Your task to perform on an android device: I want to export all my contacts to Device, so export all contacts to device in the Contacts app.
Image 0: 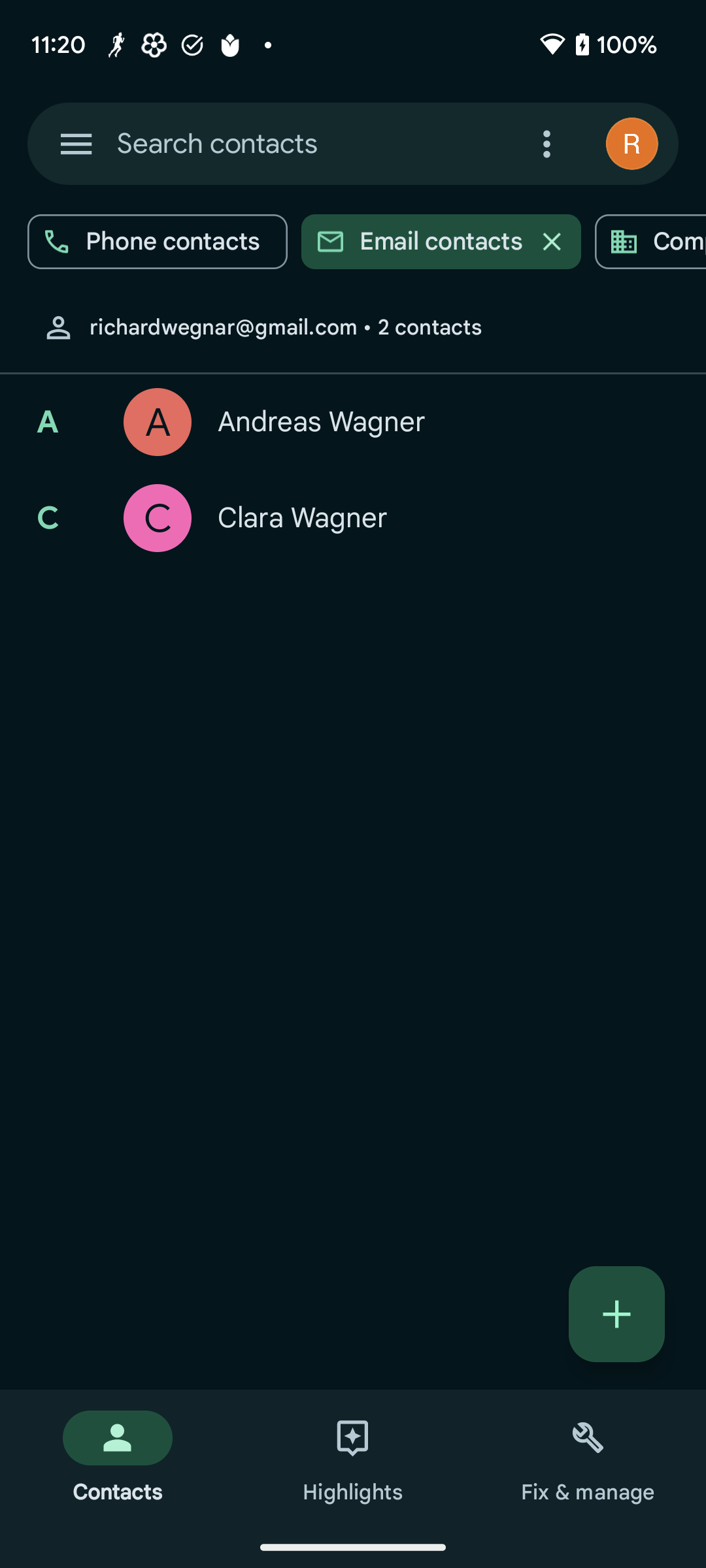
Click on the Fix & manage tab at the bottom right corner of the screen to view the export option.
Step 0: click (588, 1458)
Image 1: 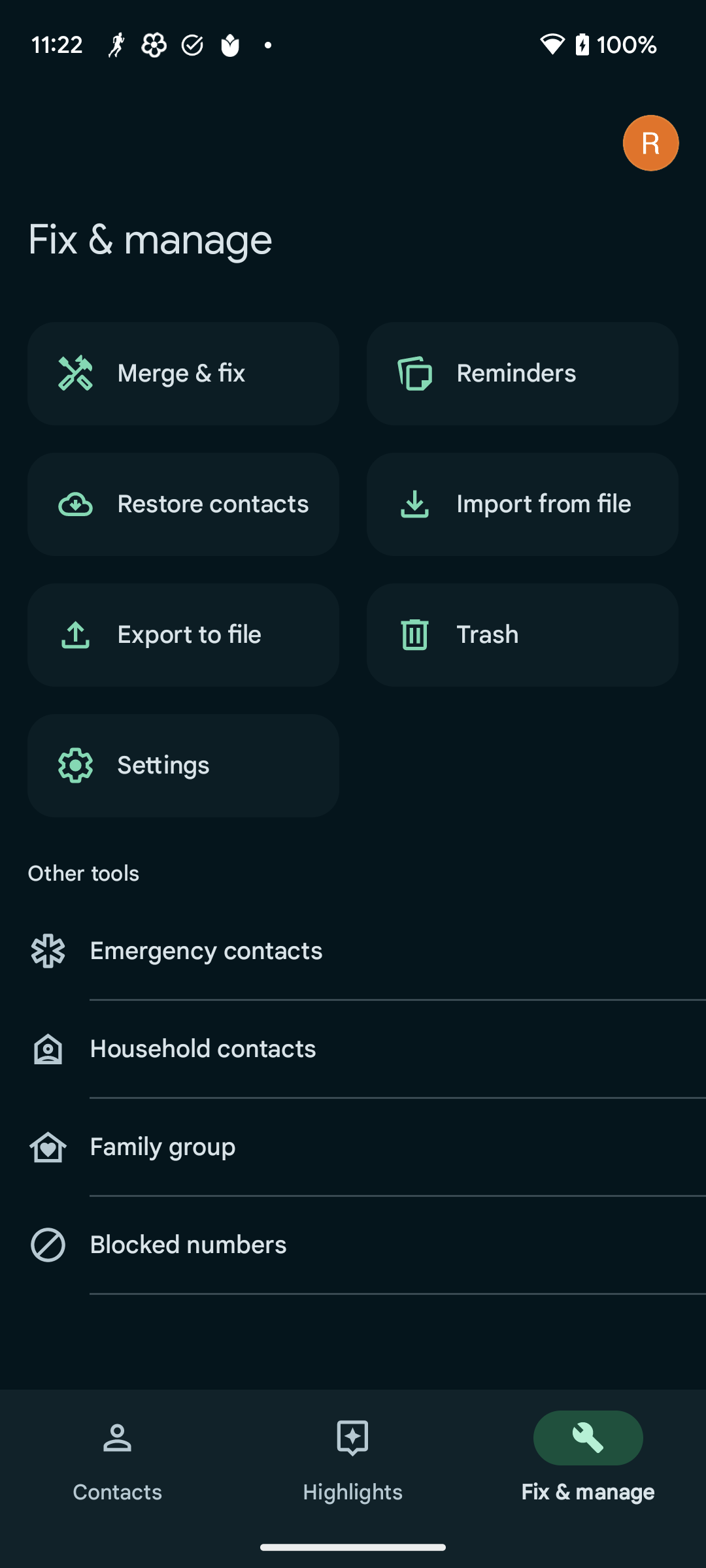
Click on the Export to file option to export my contacts.
Step 1: click (183, 635)
Image 2: 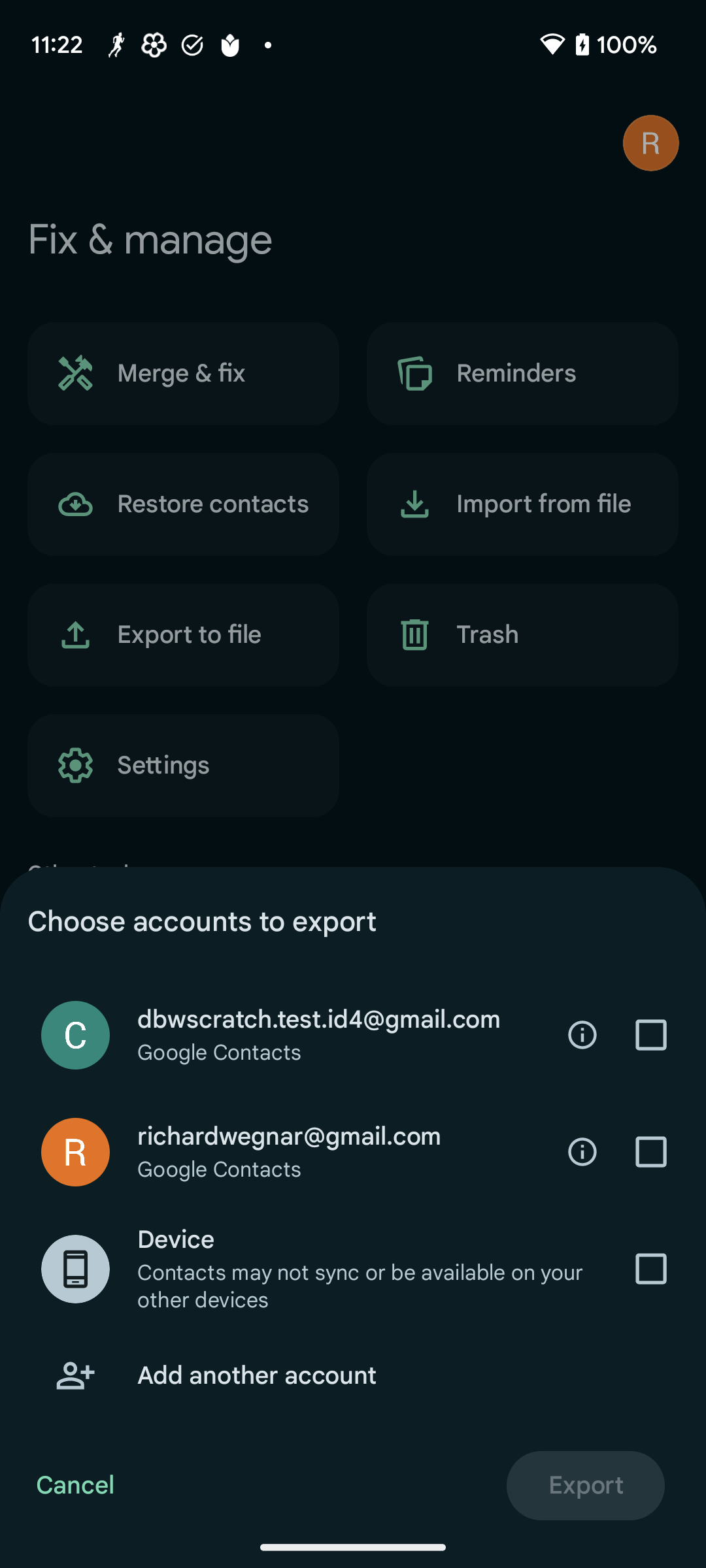
Click on the check box of the Device option to export contacts to device.
Step 2: click (650, 1269)
Image 3: 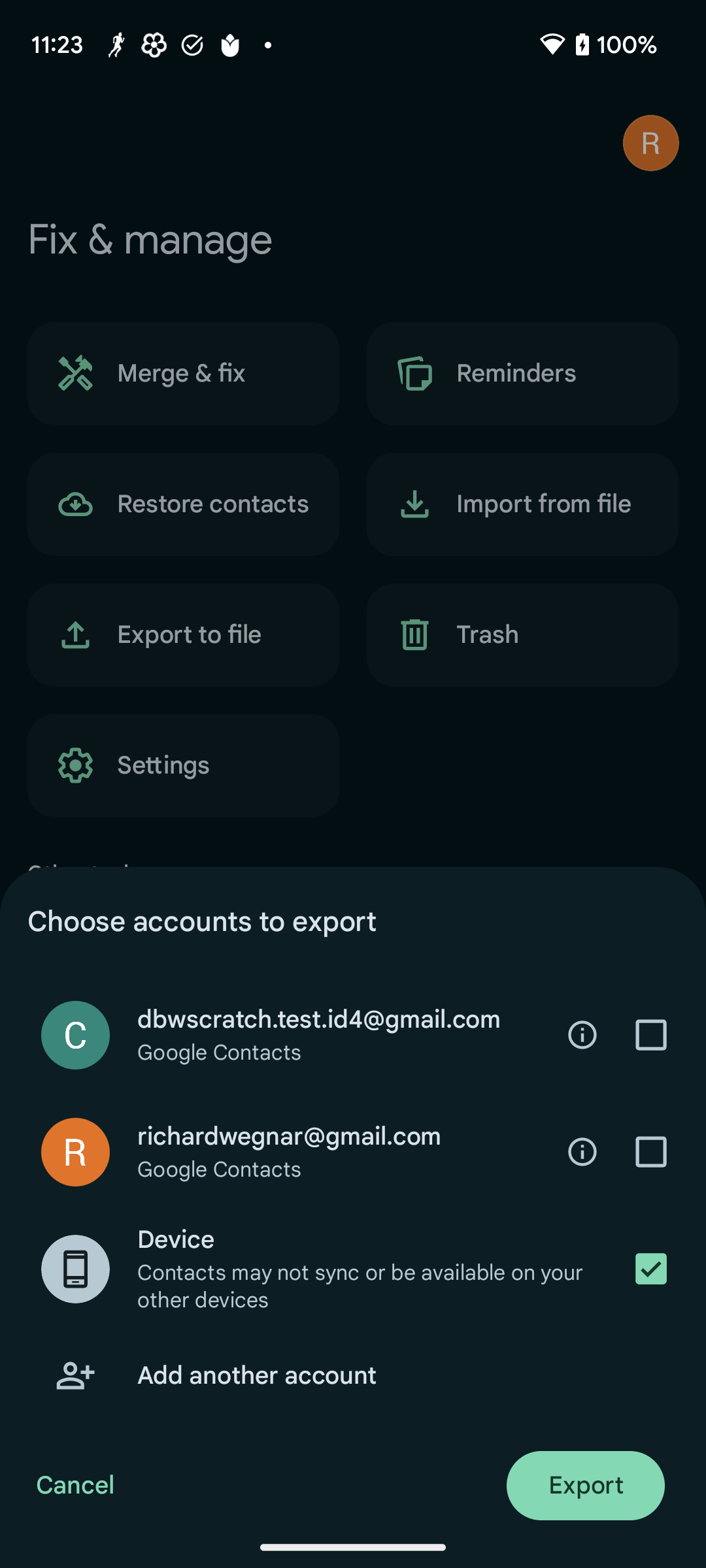
Click on the Export button at the bottom right corner of the screen to export contacts.
Step 3: click (586, 1485)
Image 4: 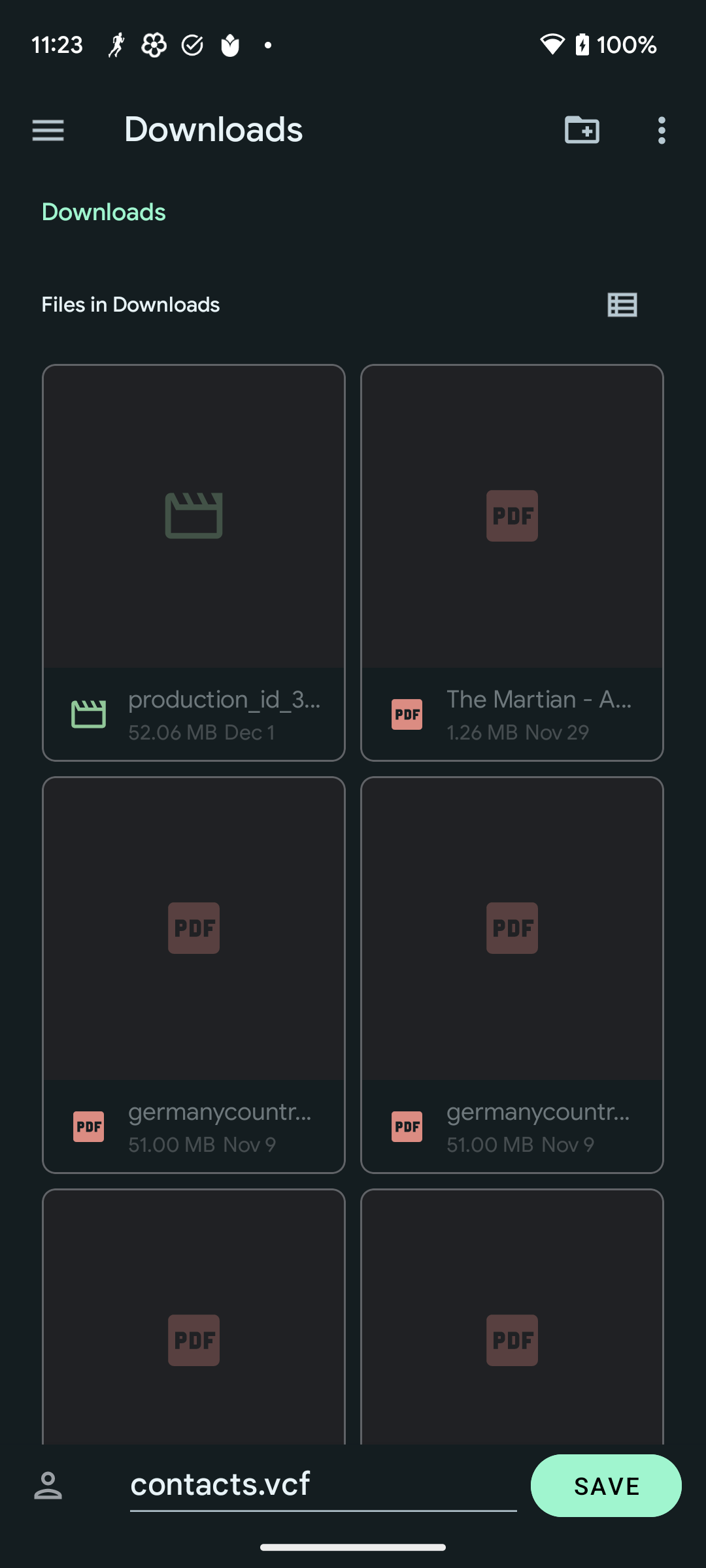
Click on the SAVE button to save the exported contacts.
Step 4: click (606, 1485)